Your task to perform on an android device: I want to buy noise-canceling headphones on my wife's demand, so search for the noise-canceling headphones in the eBay app.
Image 1: 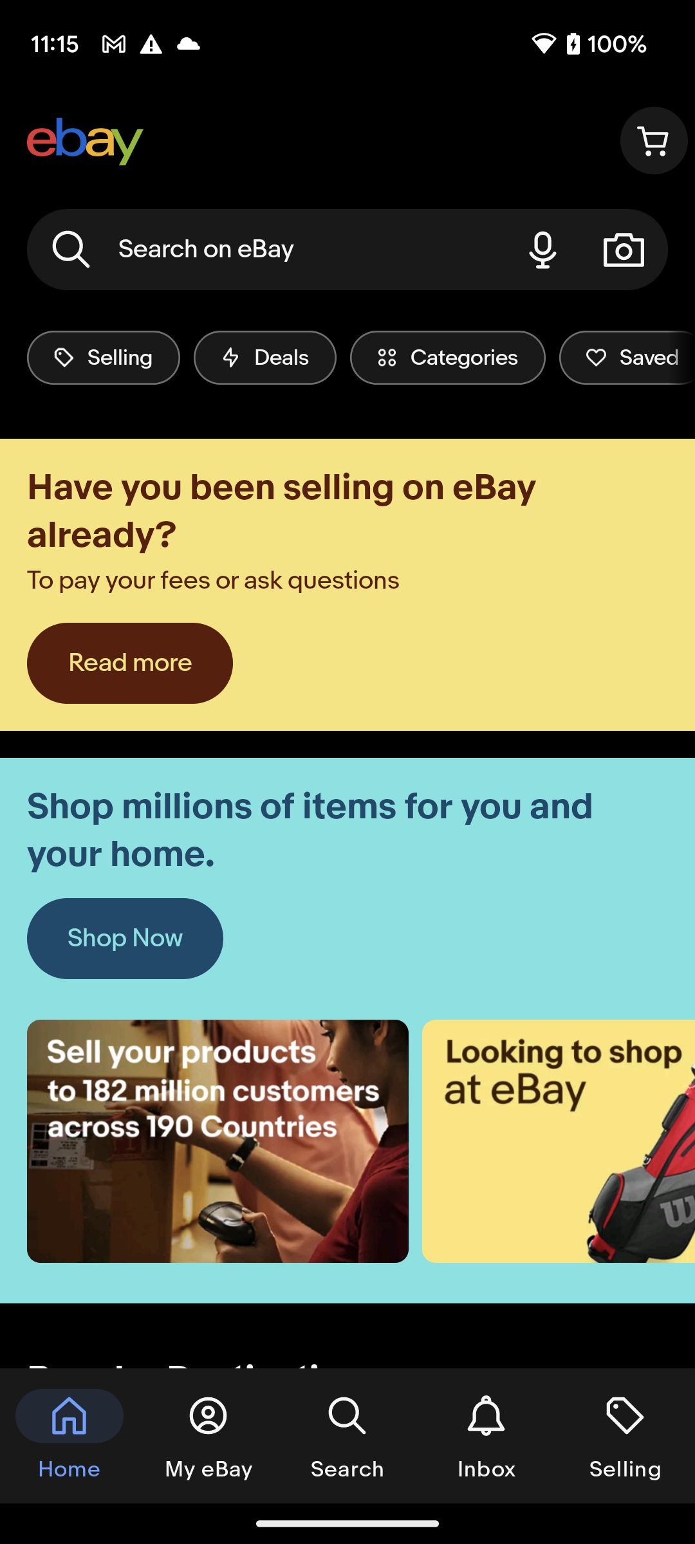
Click on the search bar at the top of the screen to search the product.
Step 1: click (266, 250)
Image 2: 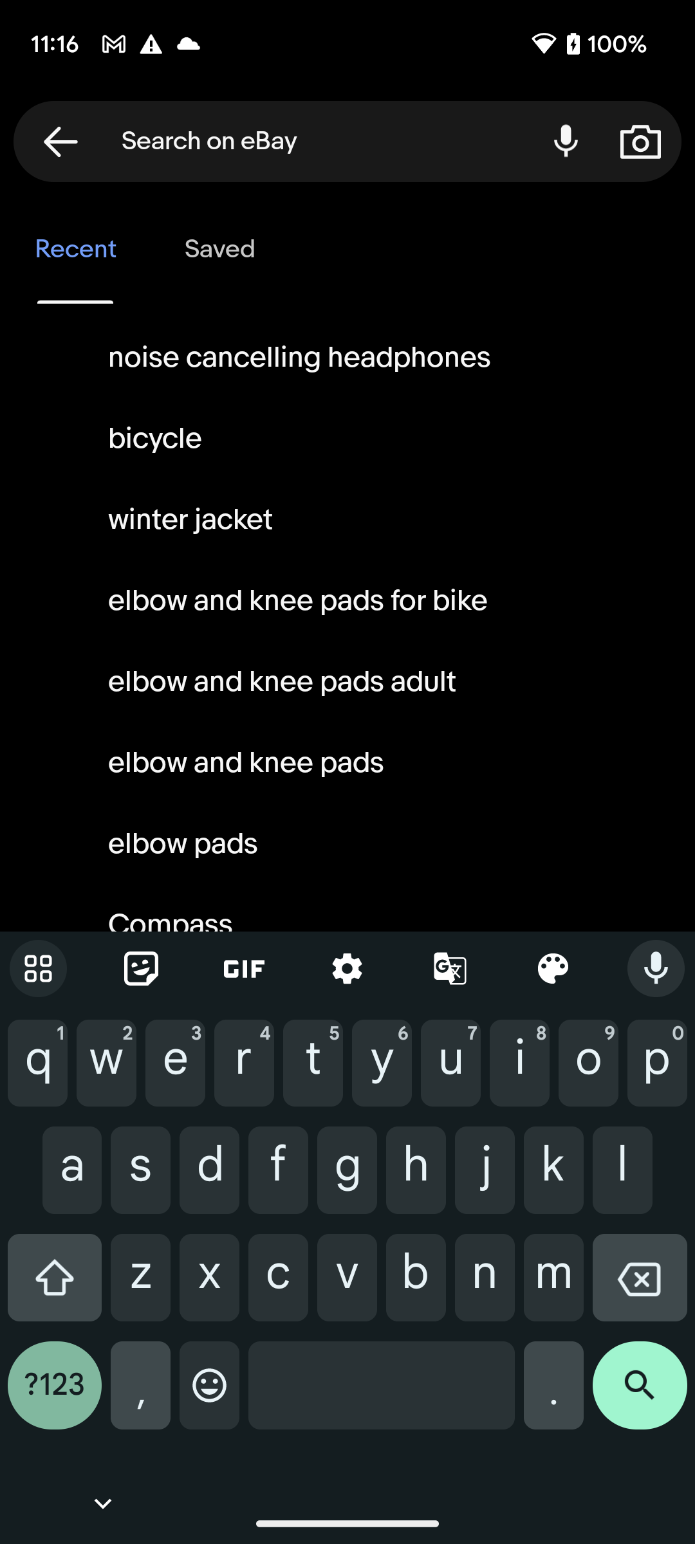
Type noise-canceling headphones in the search bar to search for the product.
Step 2: type "noise-canceling headphones"
Image 3: 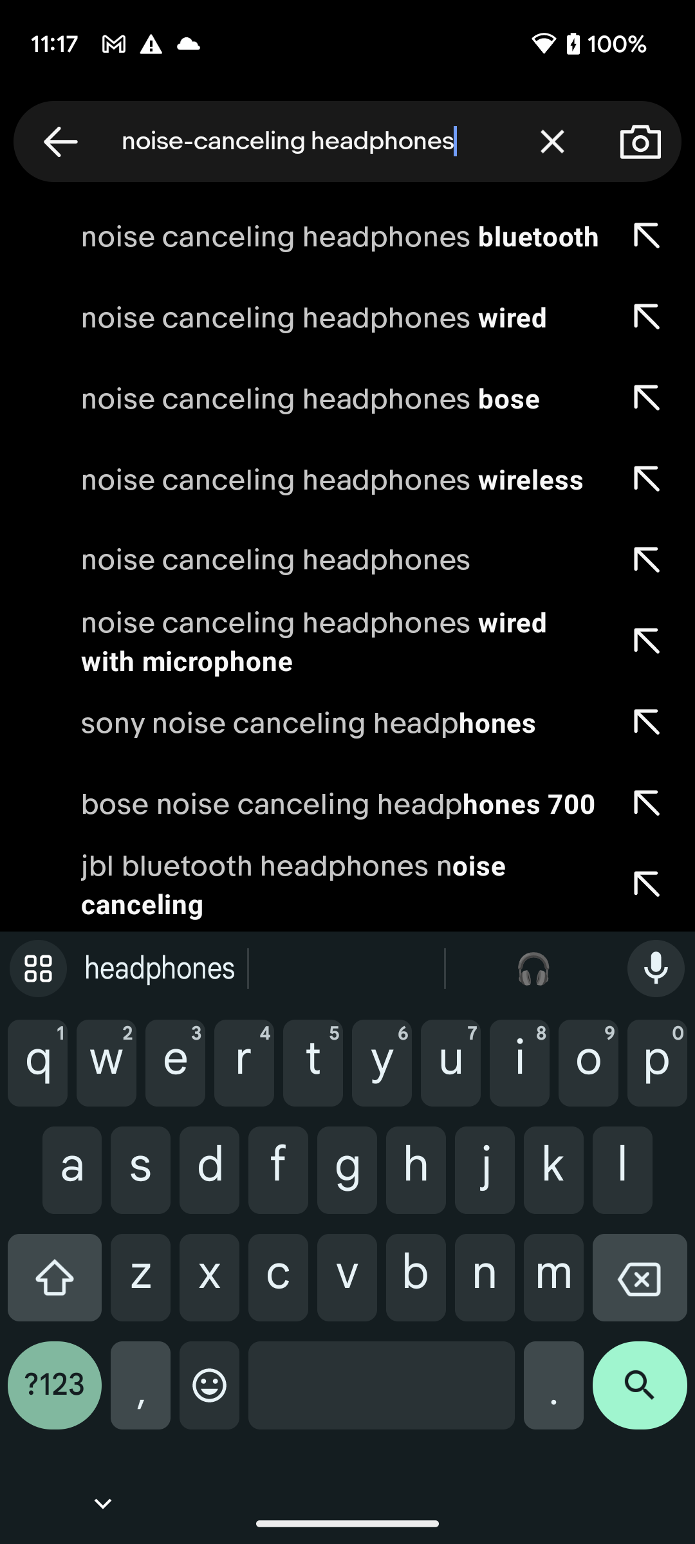
Click on the noise-canceling headphones Bluetooth option to search for the product.
Step 3: click (340, 235)